Your task to perform on an android device: Open the puma app and open shibui cat slides and add it to the wishlist. 
Image 0: 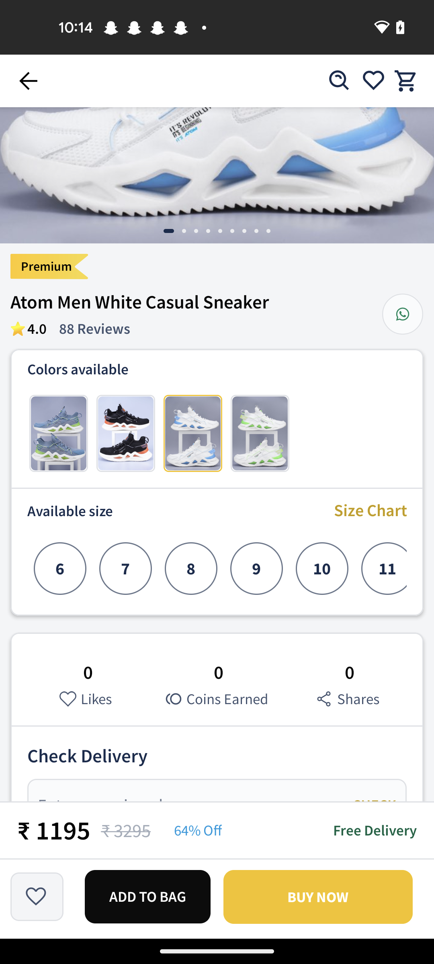
open puma app
Step 0: open app "PUMA"
Image 1: 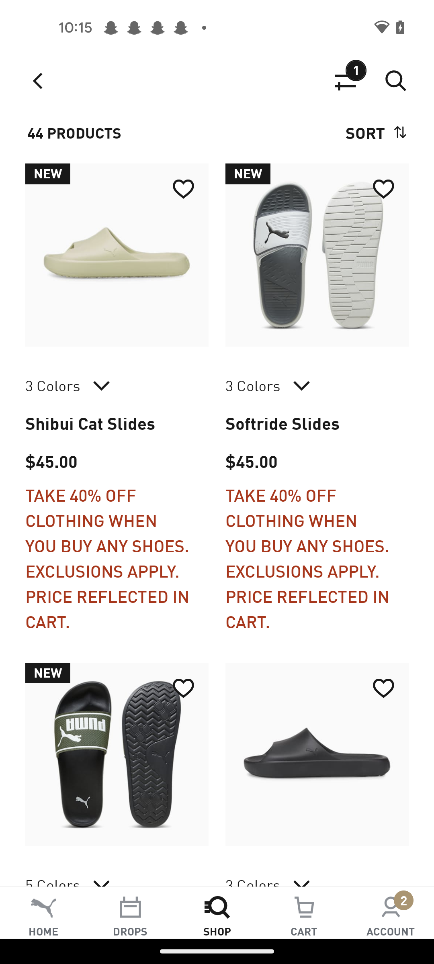
Click on the heart option 
Step 1: click (183, 176)
Image 3: 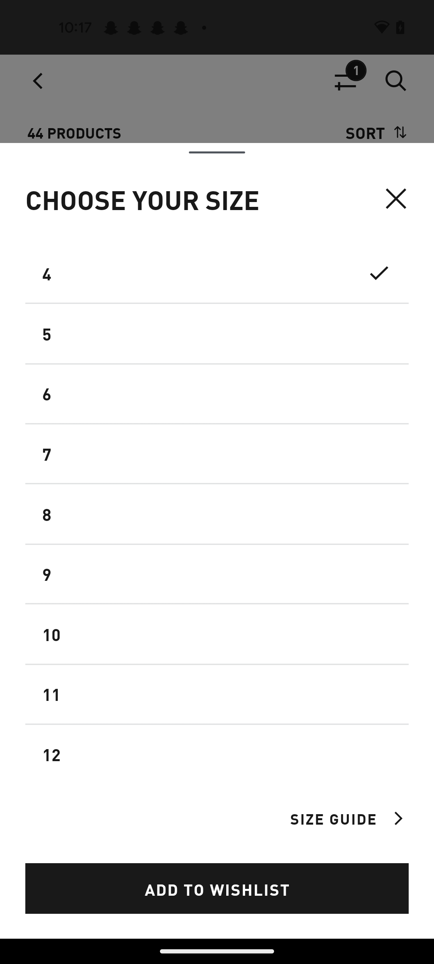
Click on the Add to wishlist option  
Step 3: click (217, 888)
Image 4: 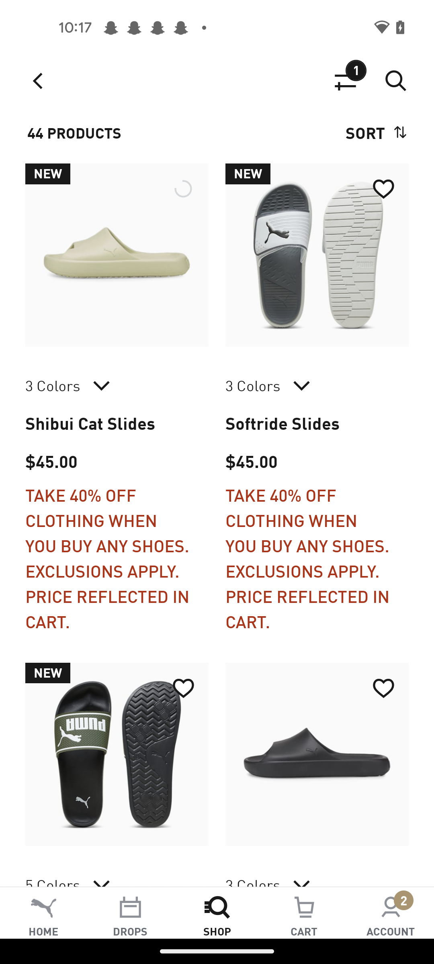
Click on the Add to wishlist option  
Step 4: wait